Your task to perform on an android device: I want to get my customized plan because I don’t want any changes to it
Image 0: 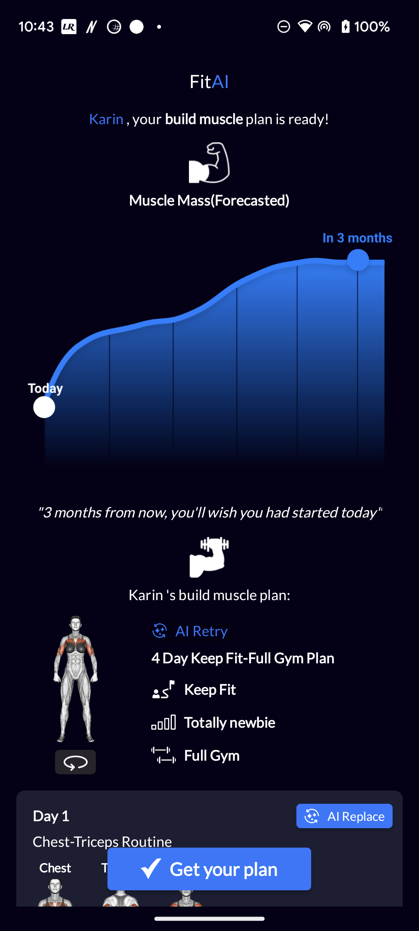
Click on the Get your plan button at the bottom of the screen
Step 0: click (186, 867)